Your task to perform on an android device: I am going to prepare Chicken Parmesan for the Guests, View the recipe for the same and launch it in the All Recipe Food app .
Image 0: 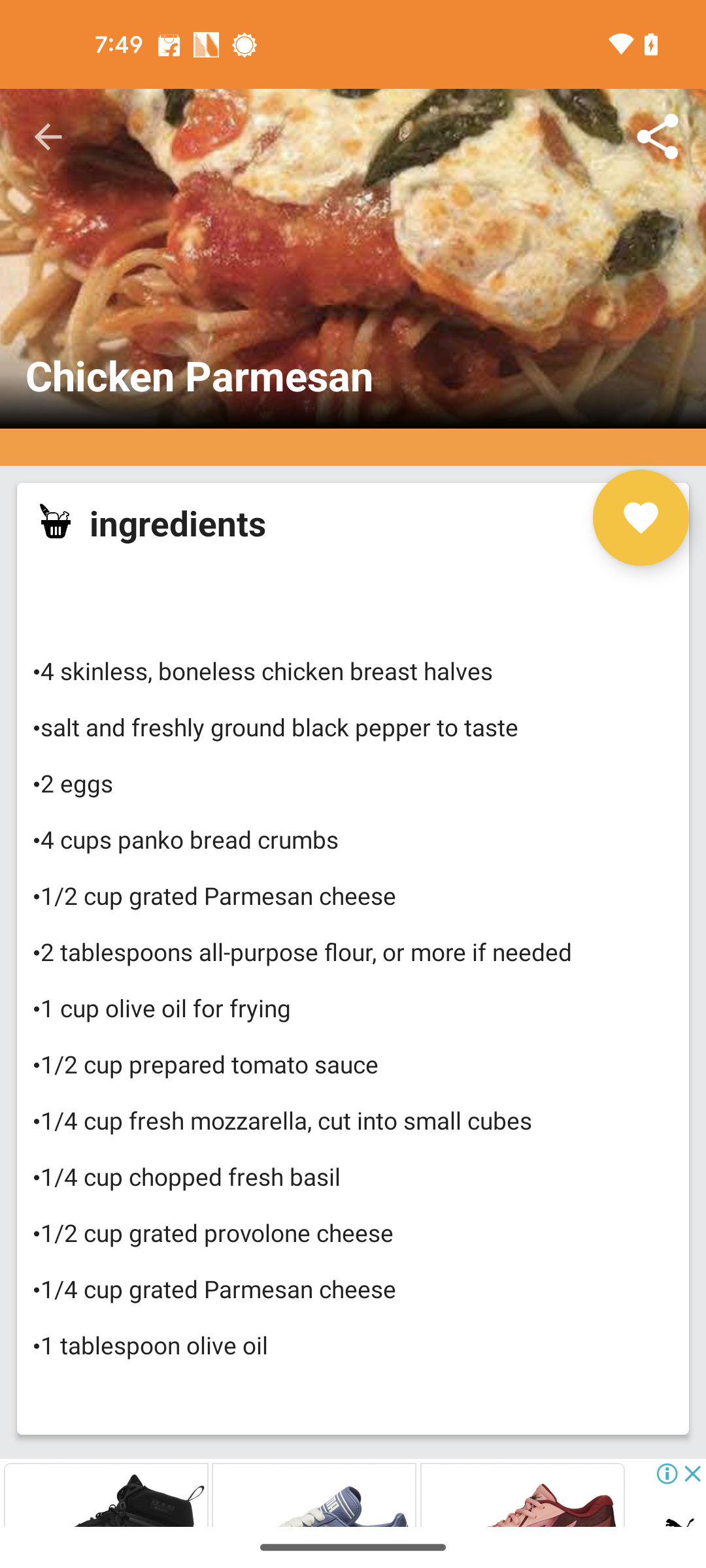
Swipe up to view the recipe
Step 0: scroll down
Image 1: 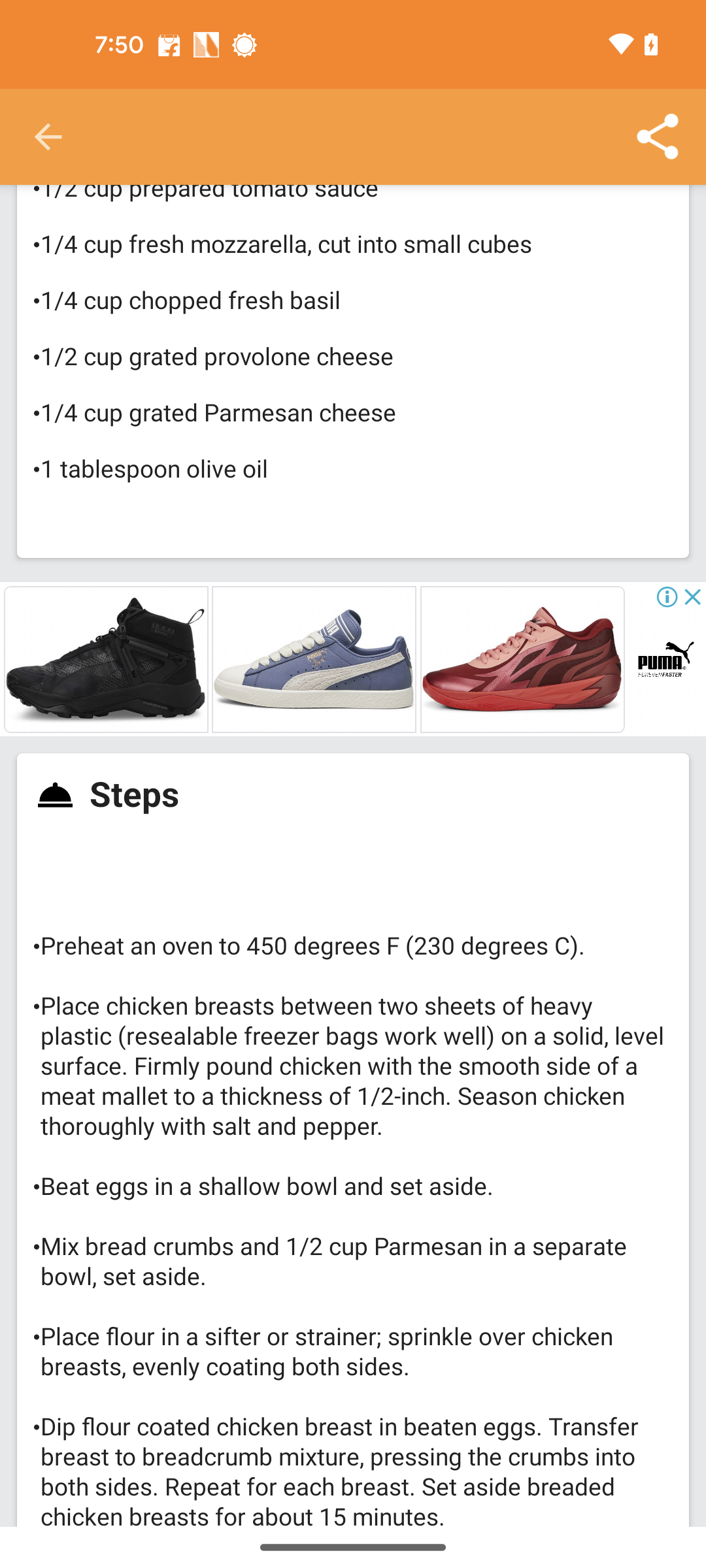
Swipe up to view the recipe
Step 1: scroll down